Your task to perform on an android device: create a new html file with the i.html using the '+' button in the webcode app.
Image 0: 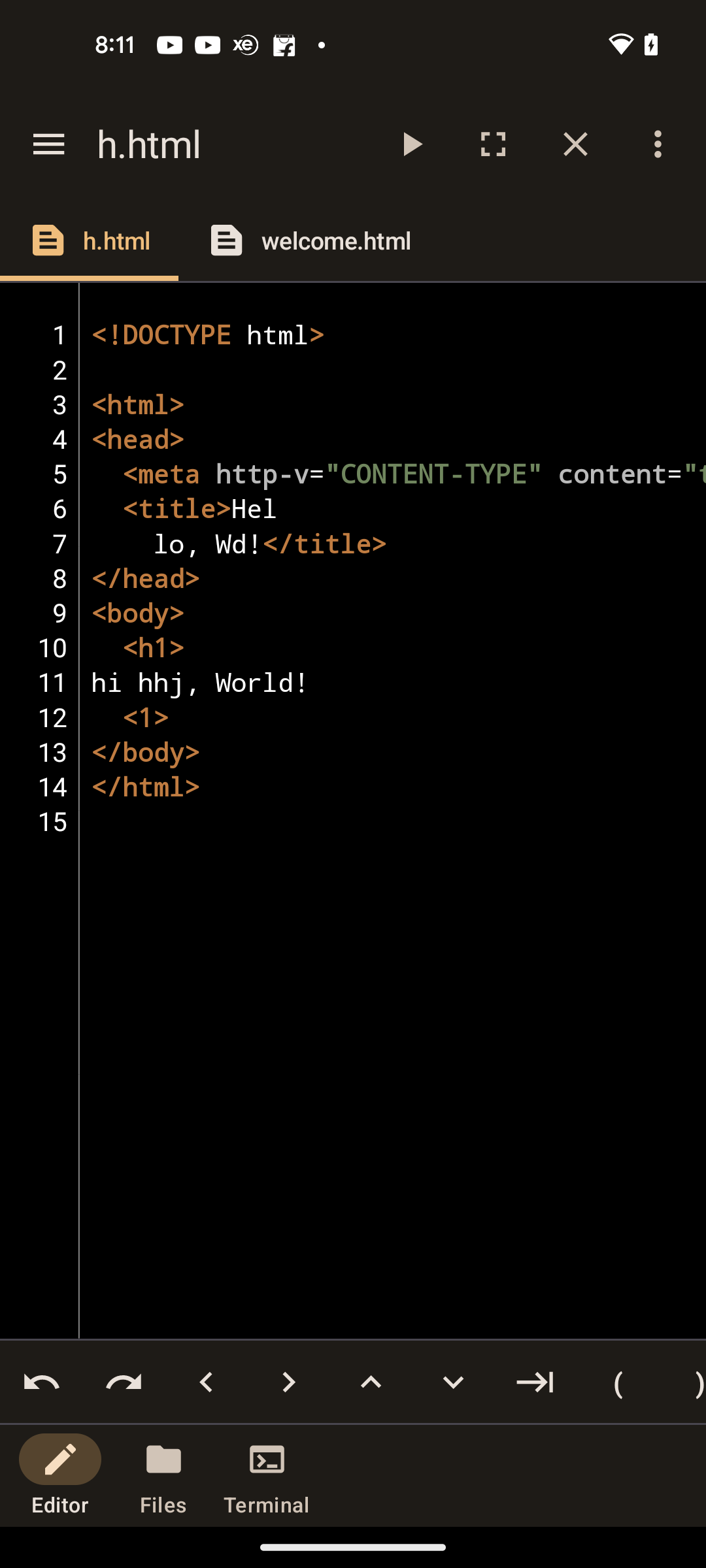
Click on the menu button at the top left side of the screen.
Step 0: click (48, 144)
Image 1: 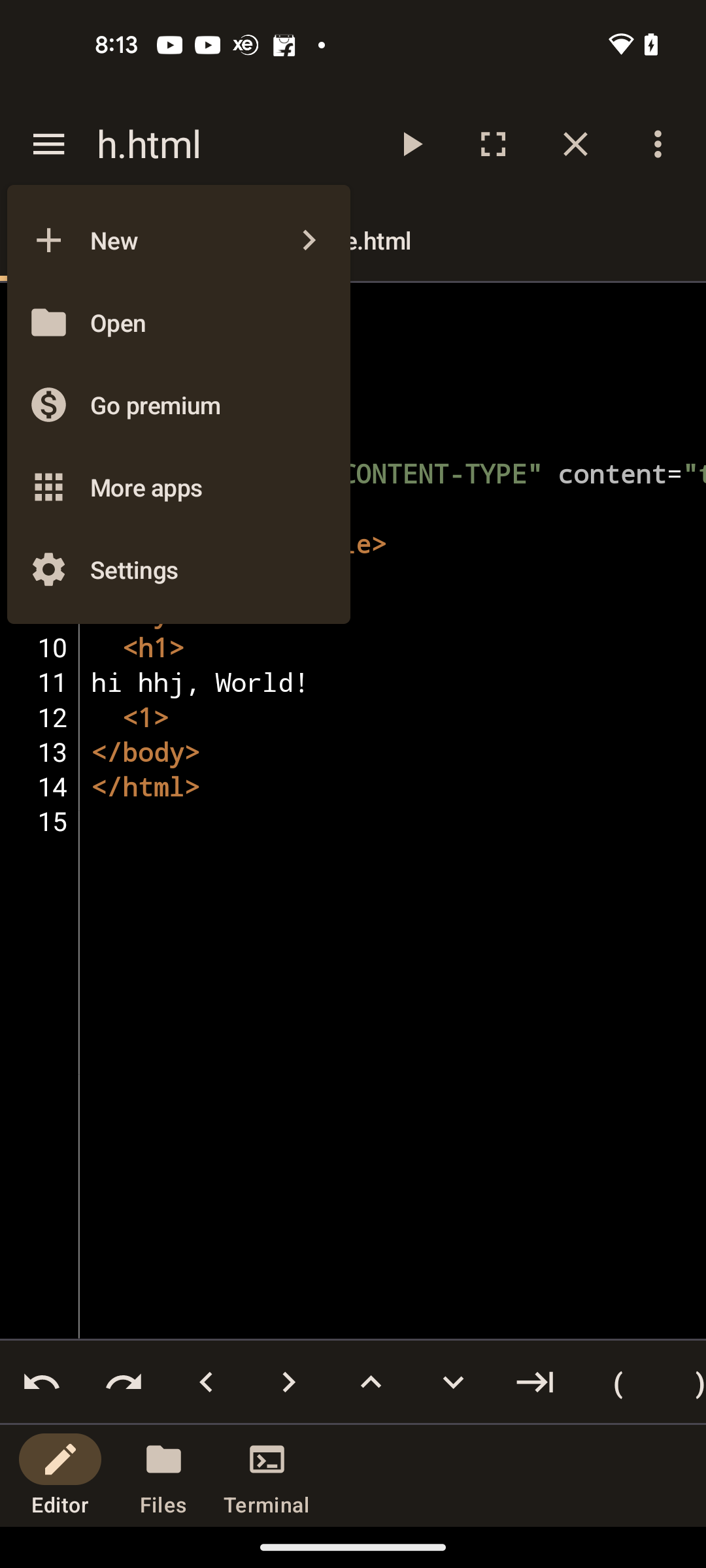
Click on the "+ New" button to create a new file.
Step 1: click (46, 242)
Image 2: 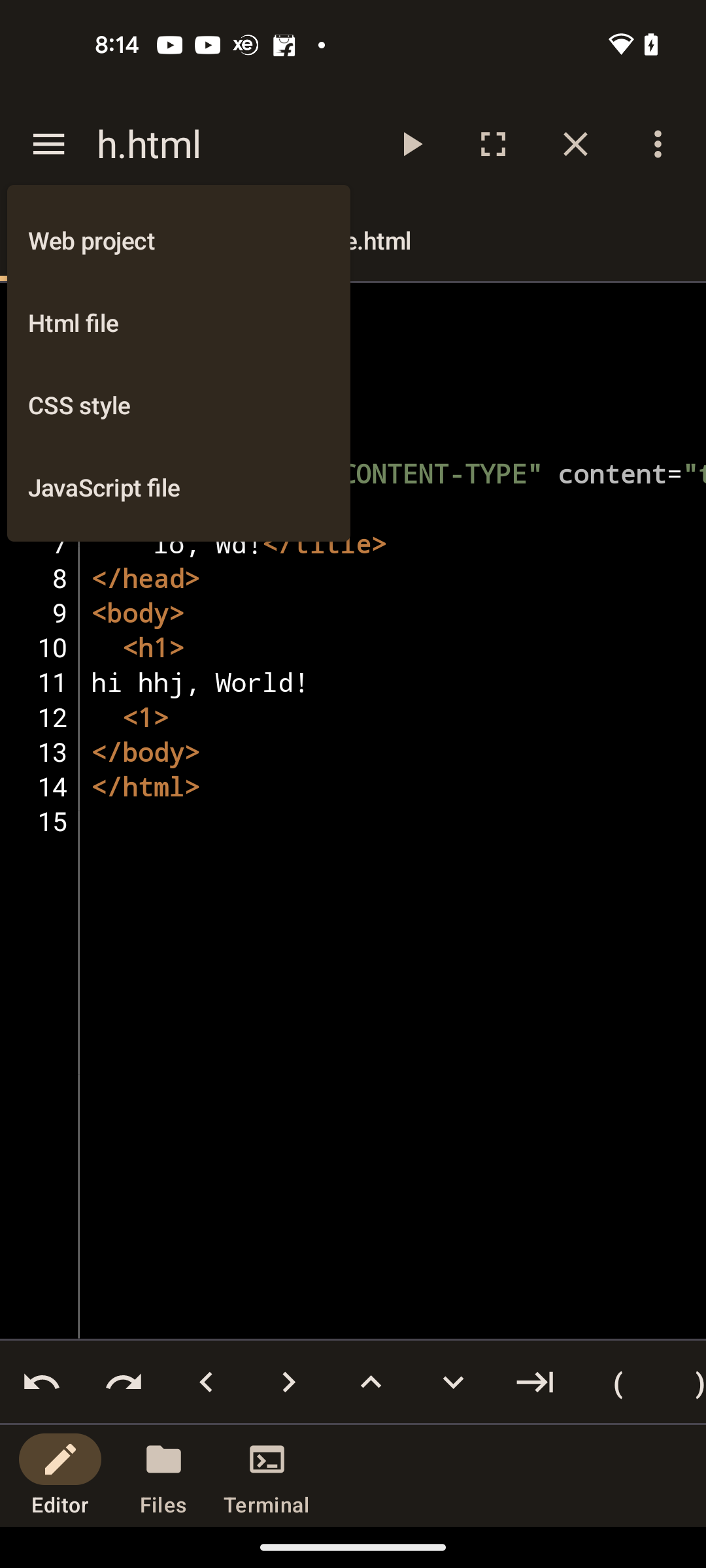
Click on the html file to create a new file.
Step 2: click (73, 322)
Image 3: 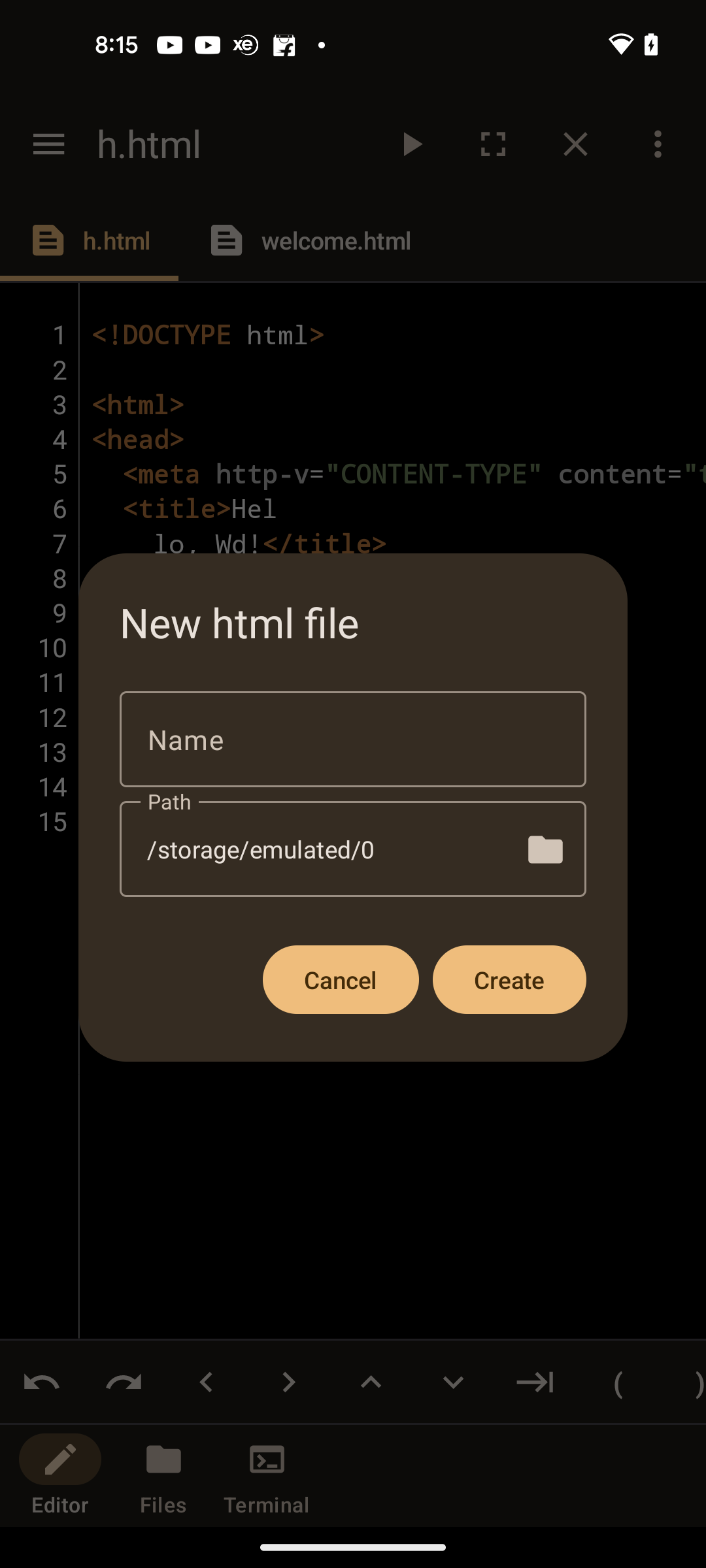
Click on the Name tab.
Step 3: click (186, 739)
Image 4: 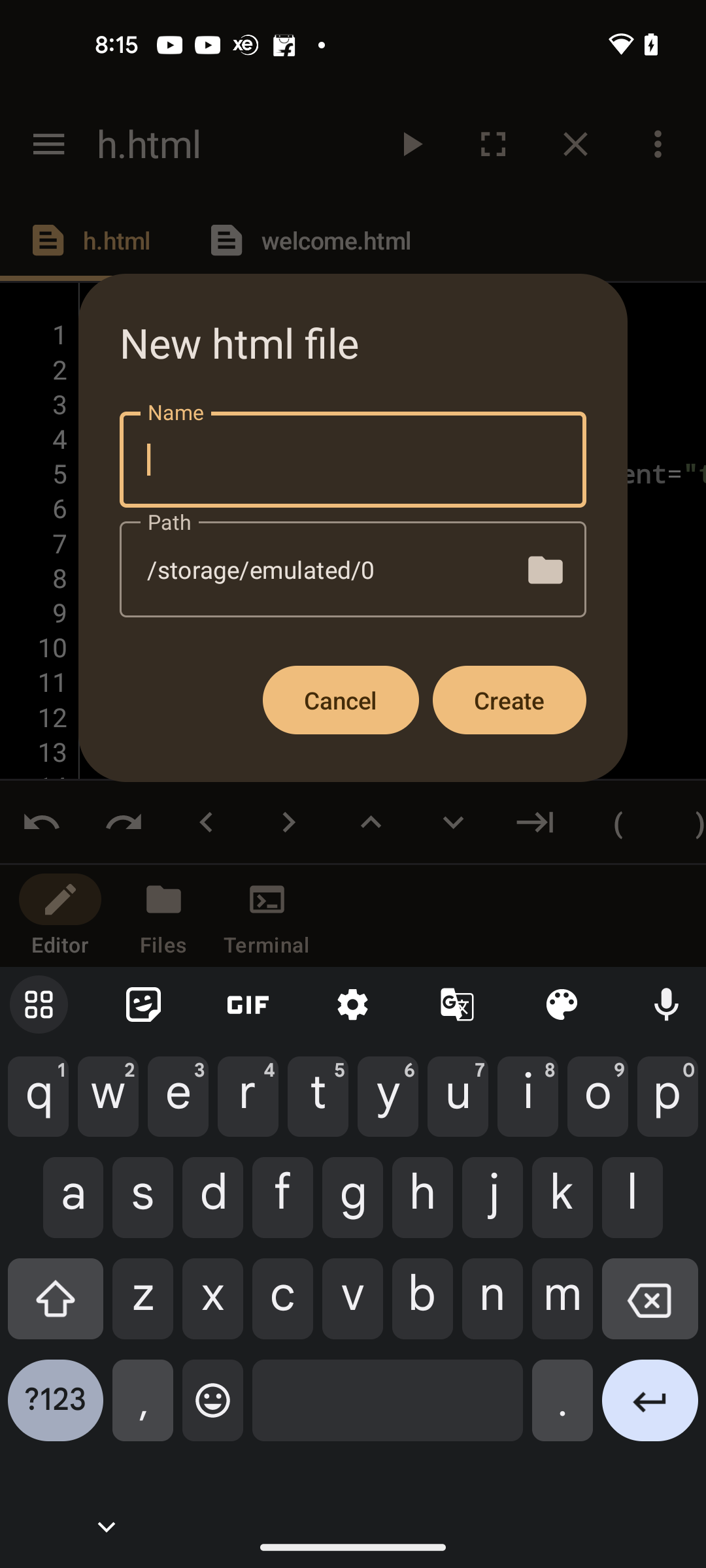
now type i .
Step 4: type "i"
Image 5: 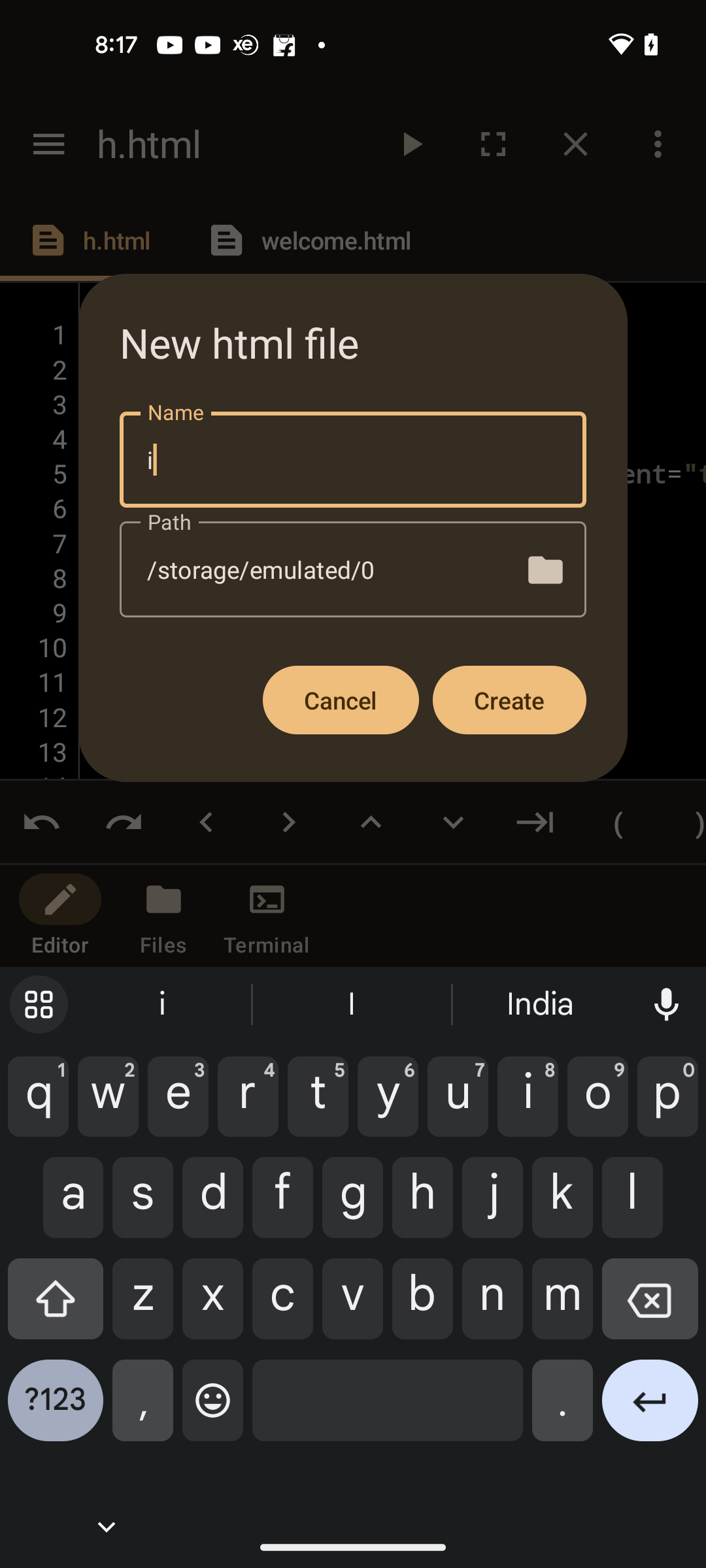
Click on the create button.
Step 5: click (509, 700)